Your task to perform on an android device: I want to share the "List of essential medicines pdf" file from the Google file app to mike at mike.waggoner@hotwater.com.
Image 0: 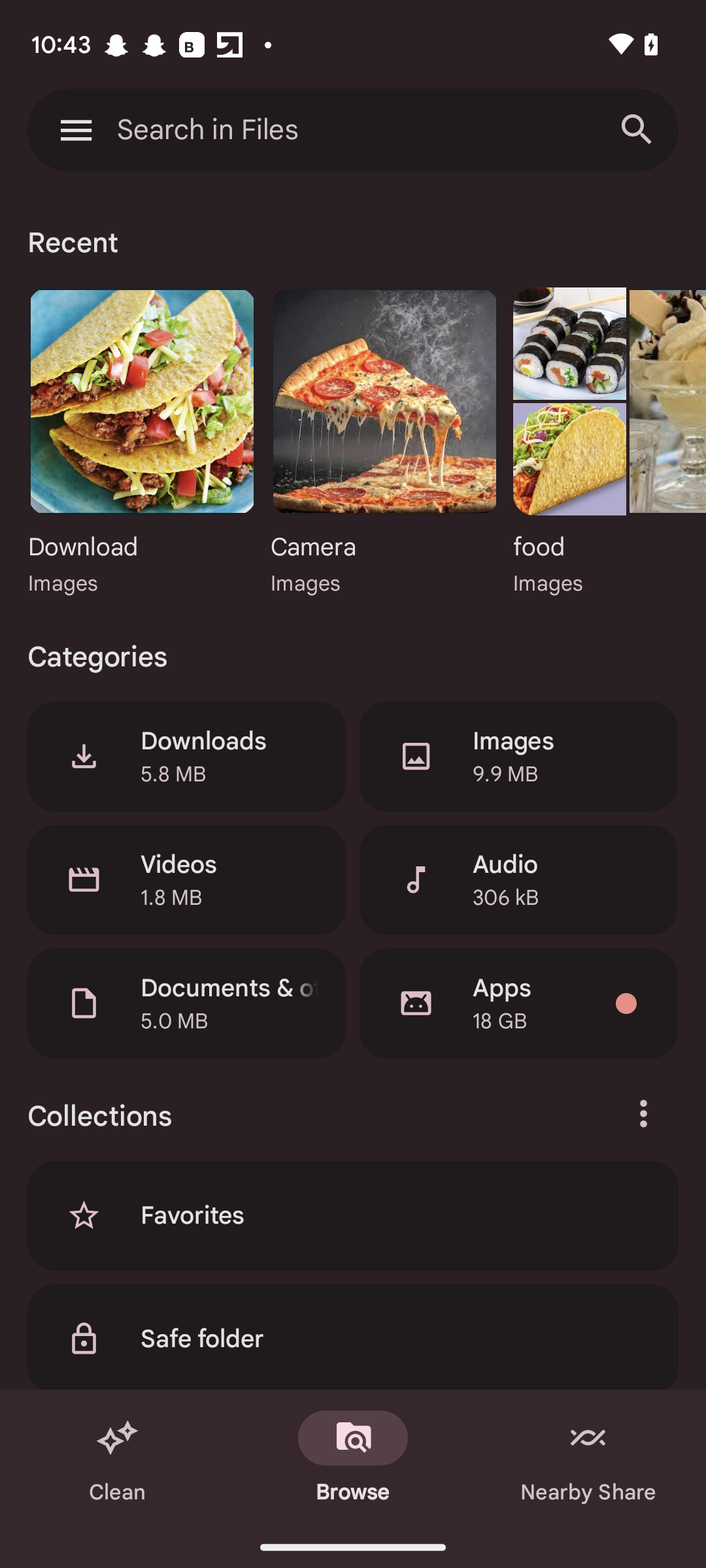
Click on the documents & other categories.
Step 0: click (229, 988)
Image 1: 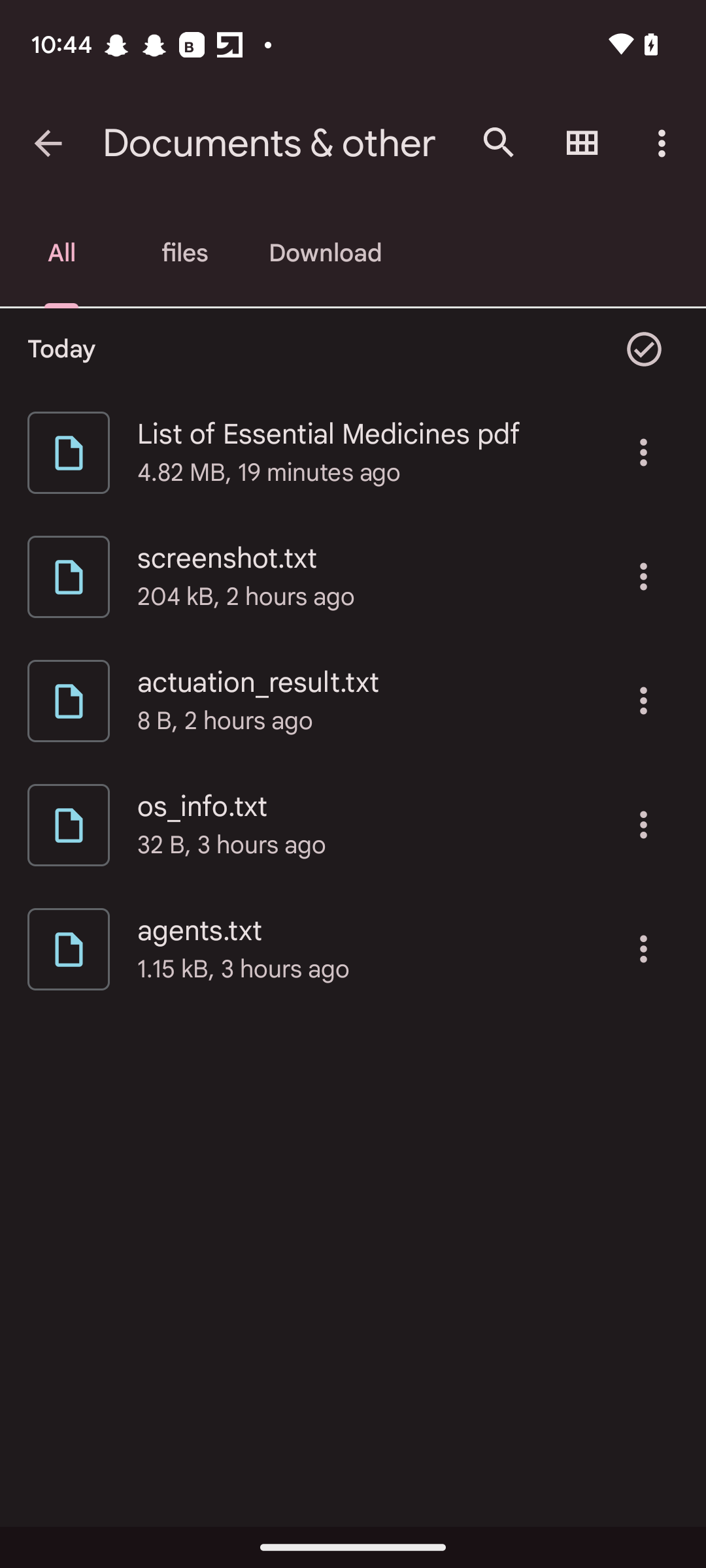
Click on the three dots icon next to the List of essential medicines pdf
Step 1: click (643, 452)
Image 2: 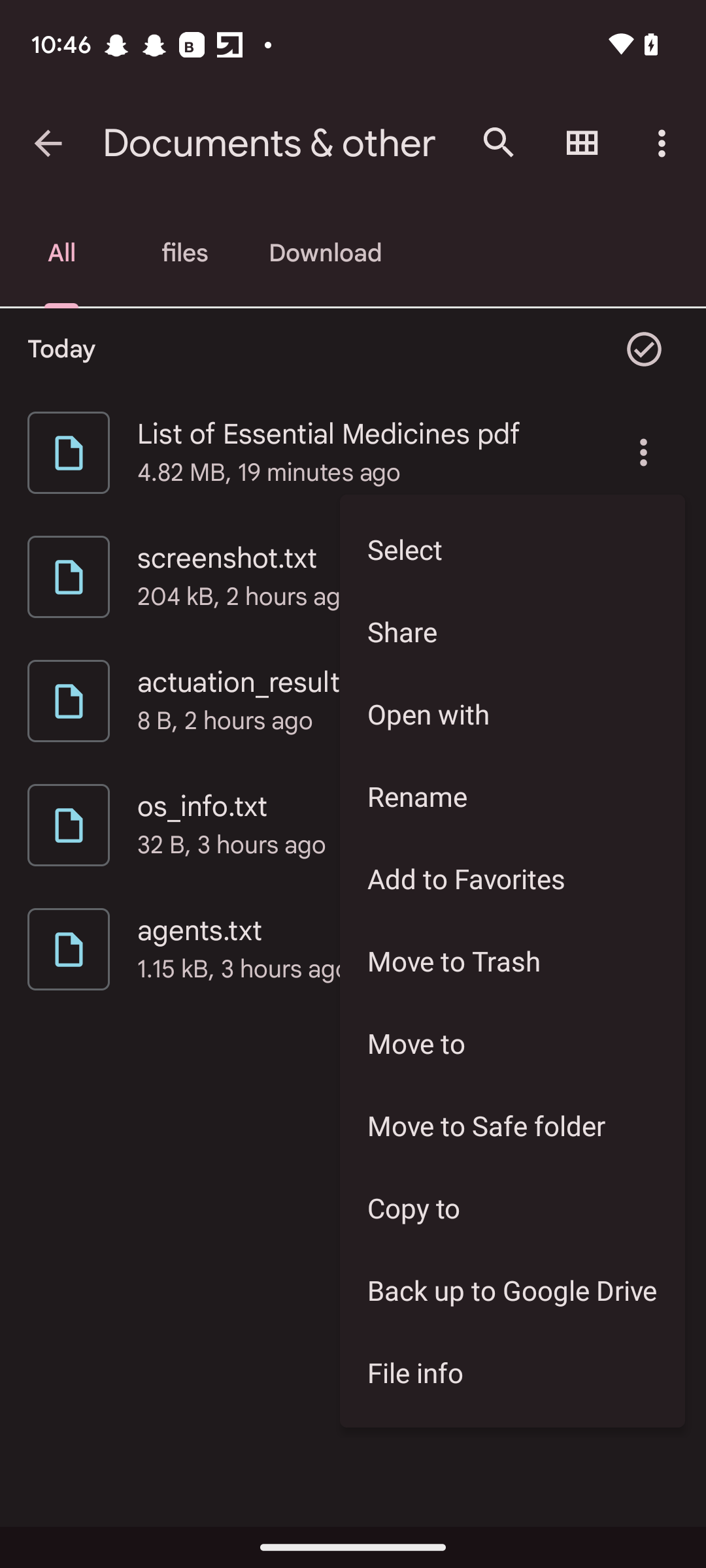
Click on the share option.
Step 2: click (512, 631)
Image 3: 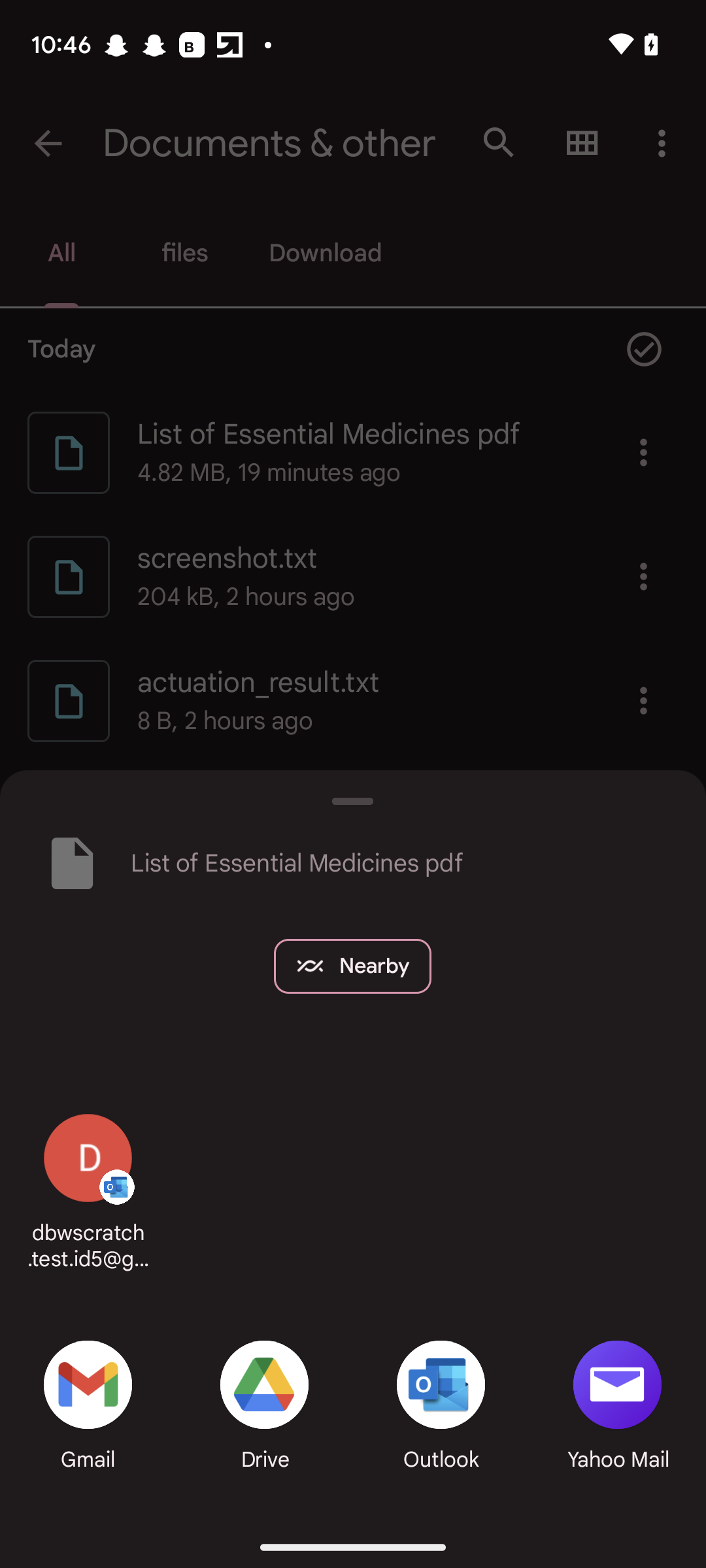
Click on the Gmail option.
Step 3: click (97, 1399)
Image 4: 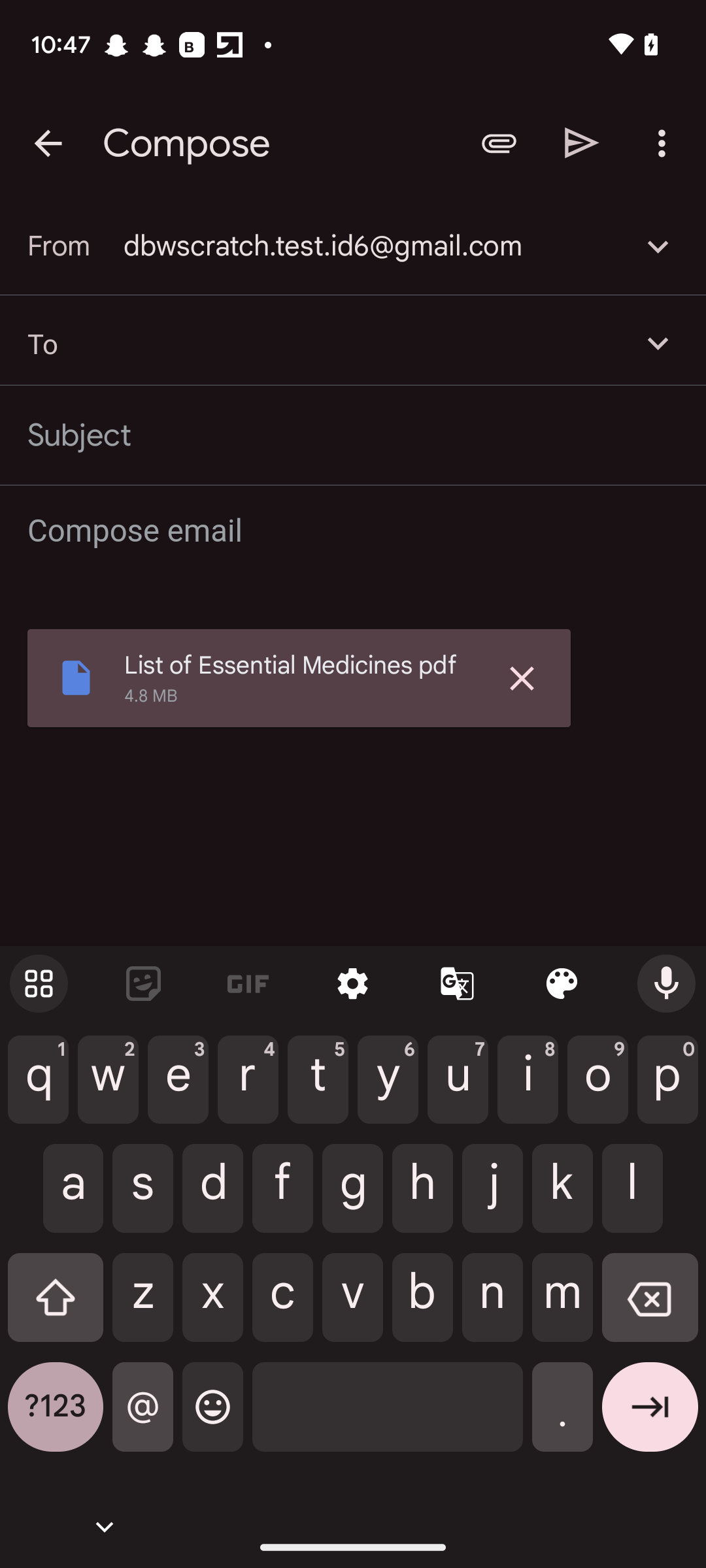
Enter the recipient Id as mike.waggoner@hotwater.com
Step 4: type "mike.waggoner@hotwater.com"
Image 5: 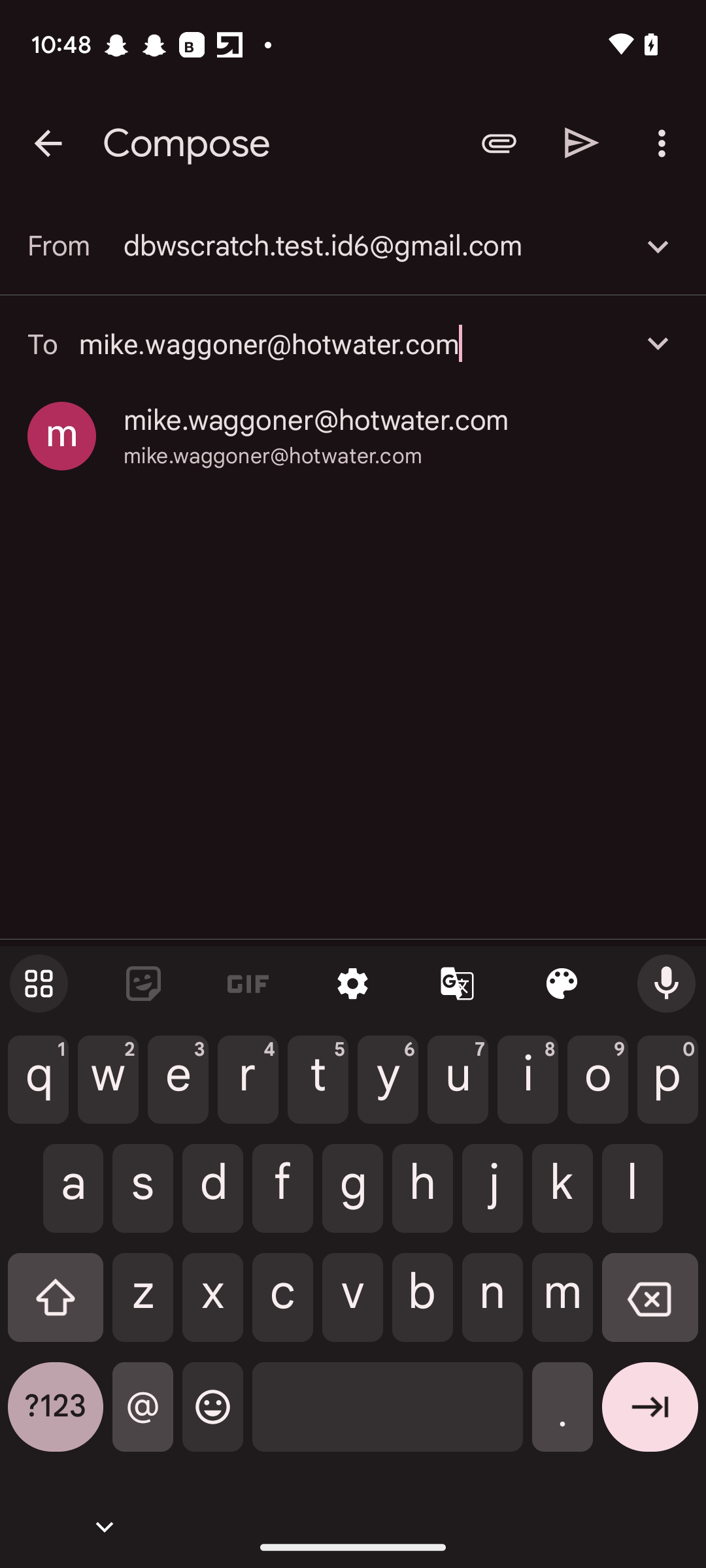
Click on the mike.waggoner@hotwater.com.
Step 5: click (316, 420)
Image 6: 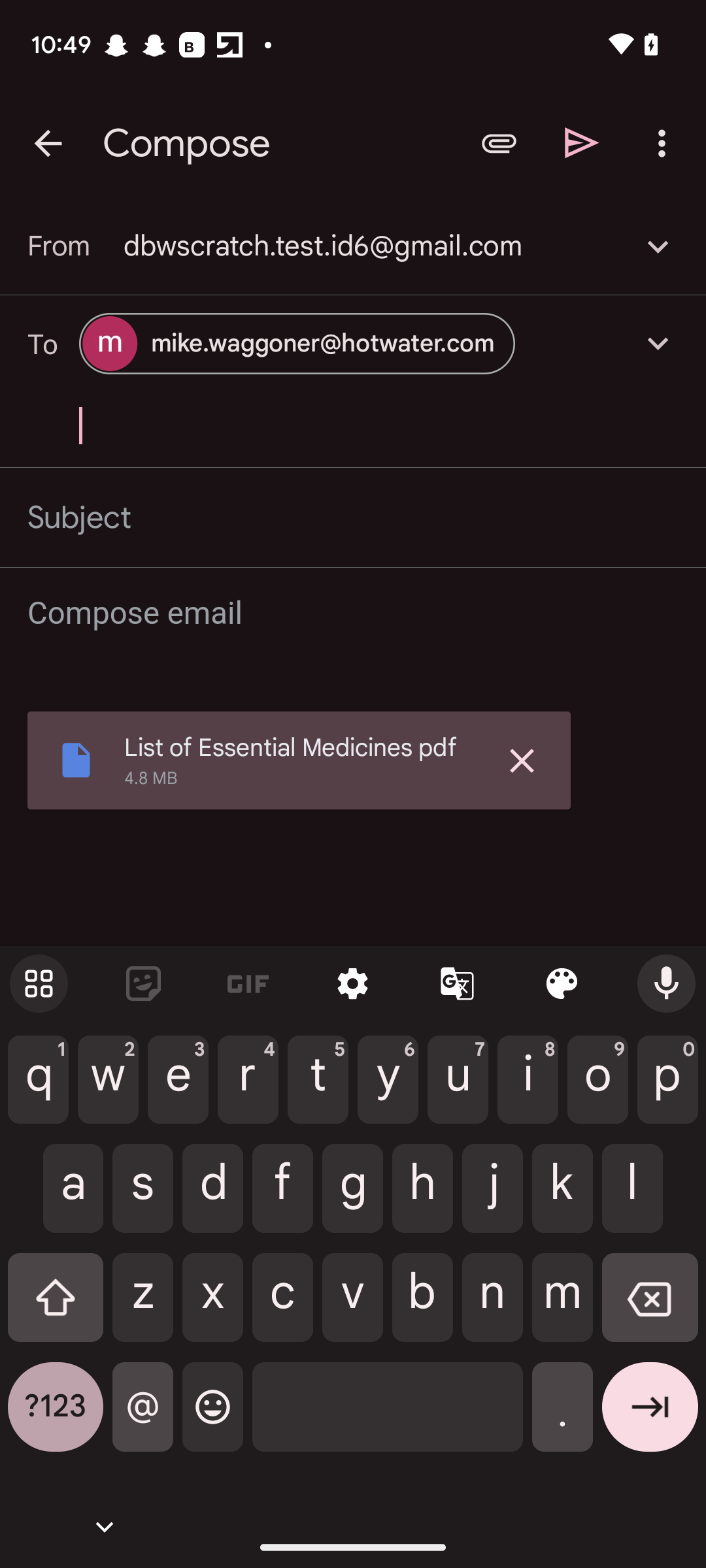
Click on the send icon on the top right of the screen.
Step 6: click (582, 142)